Your task to perform on an android device: I need to search for a book that I downloaded to read the detailed version. Search for the document in the Files app.
Image 0: 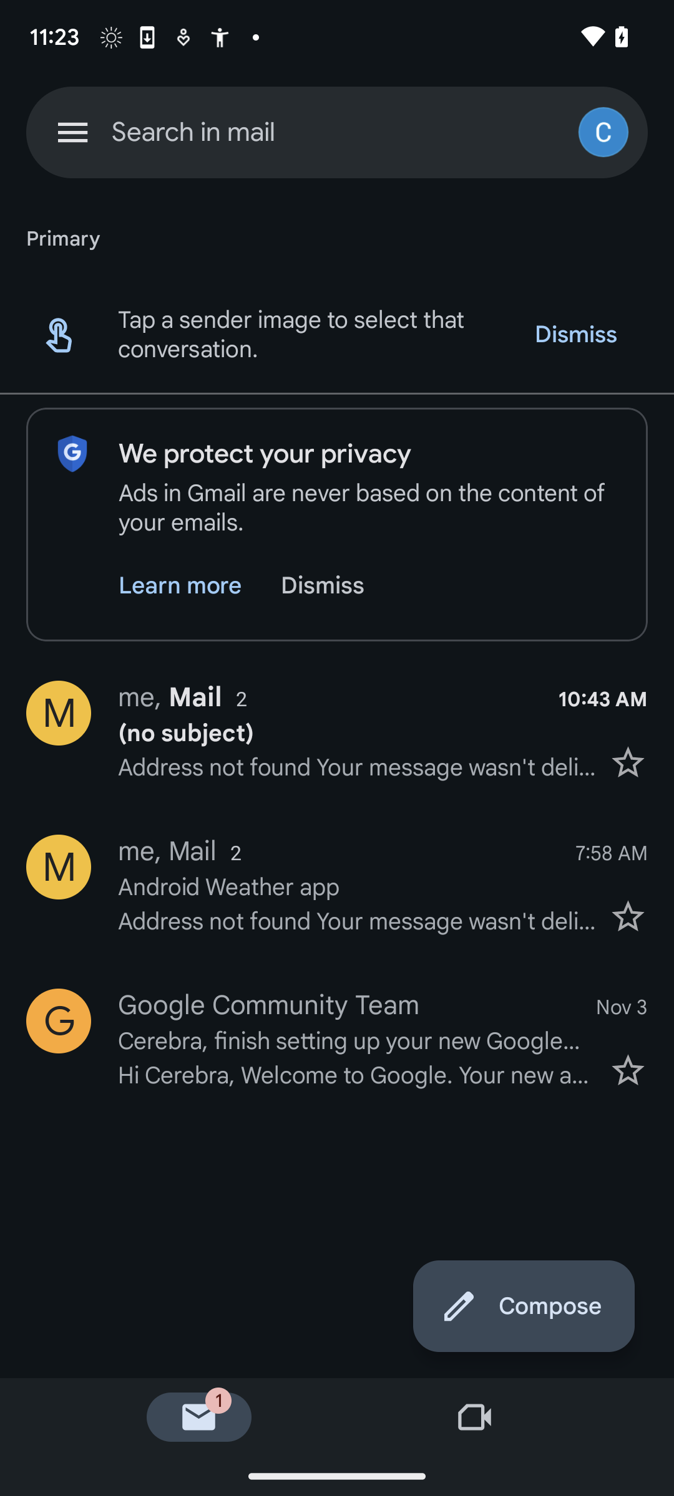
Open the Files app.
Step 0: open app "Files by Google"
Image 1: 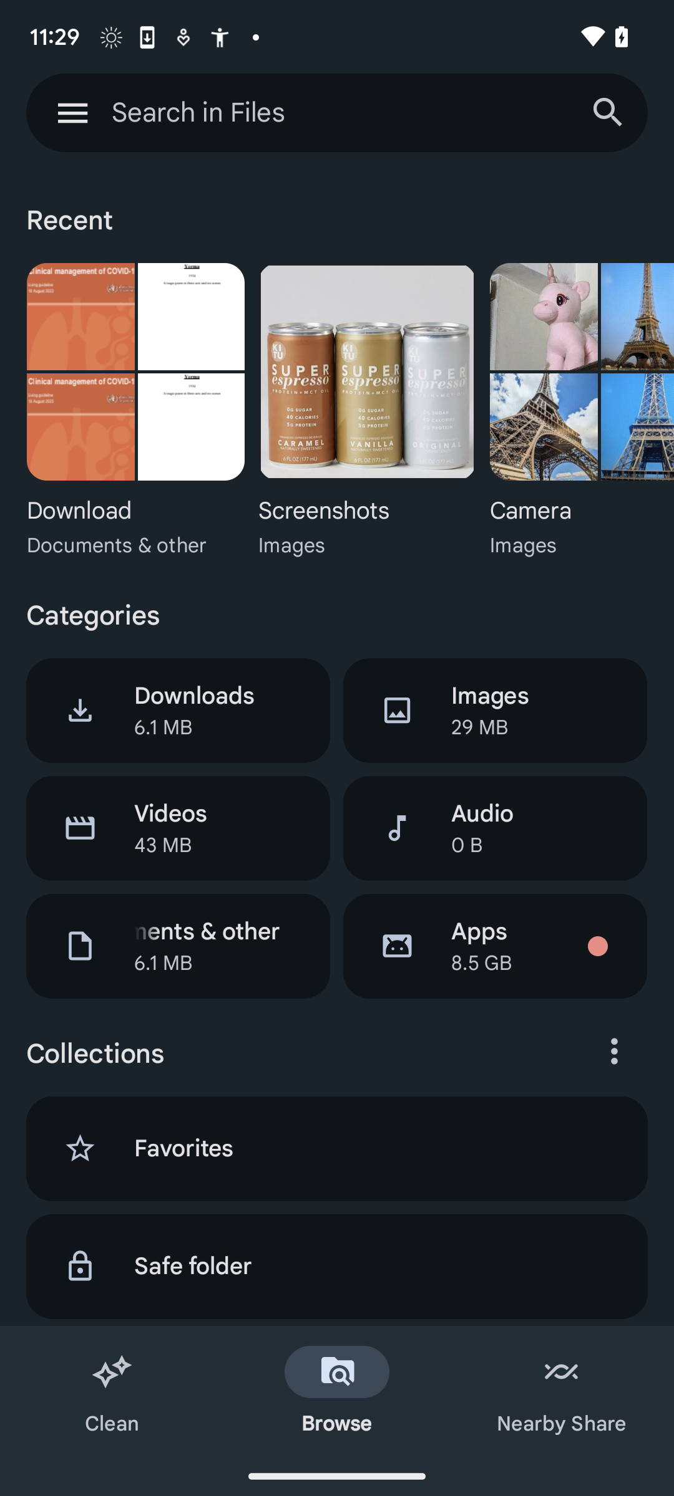
Click on the search bar.
Step 1: click (337, 113)
Image 2: 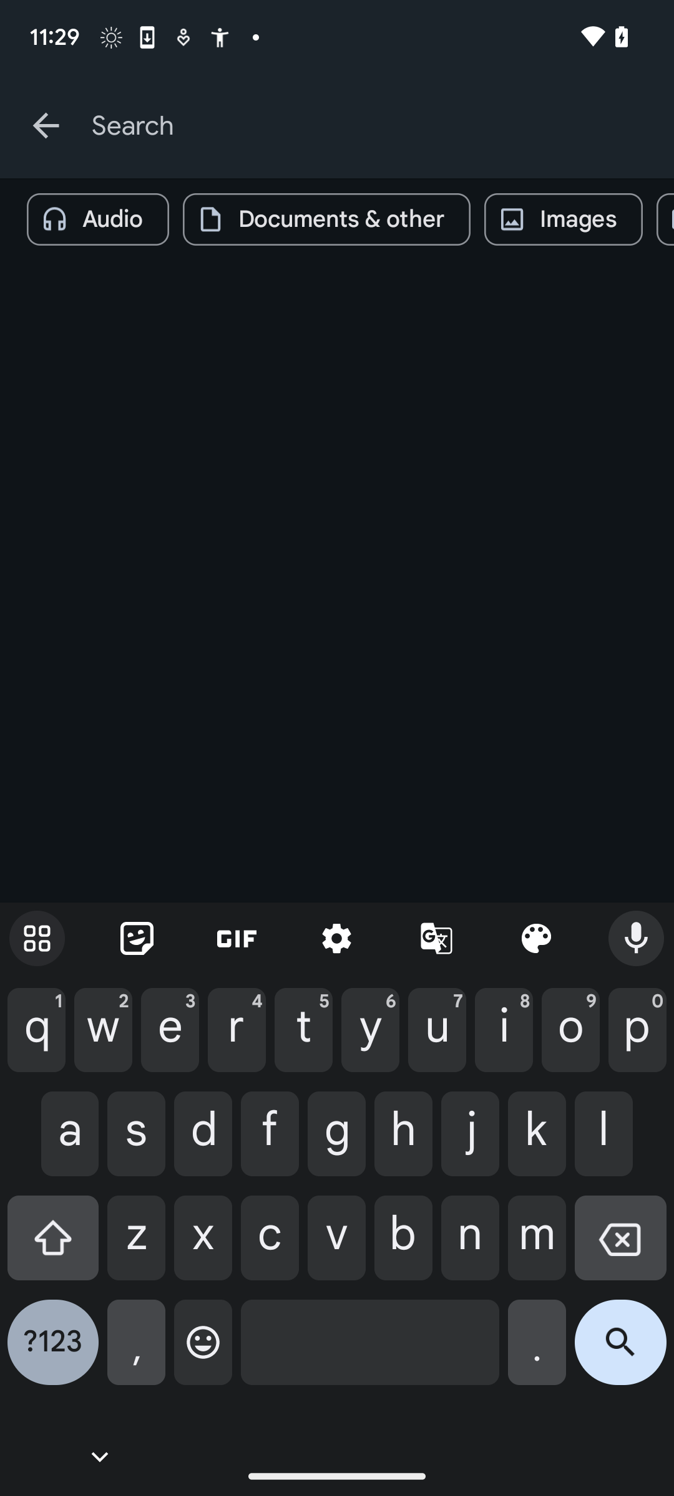
Enter the name of the book which is The red and the black.
Step 2: type "The red and the black"
Image 3: 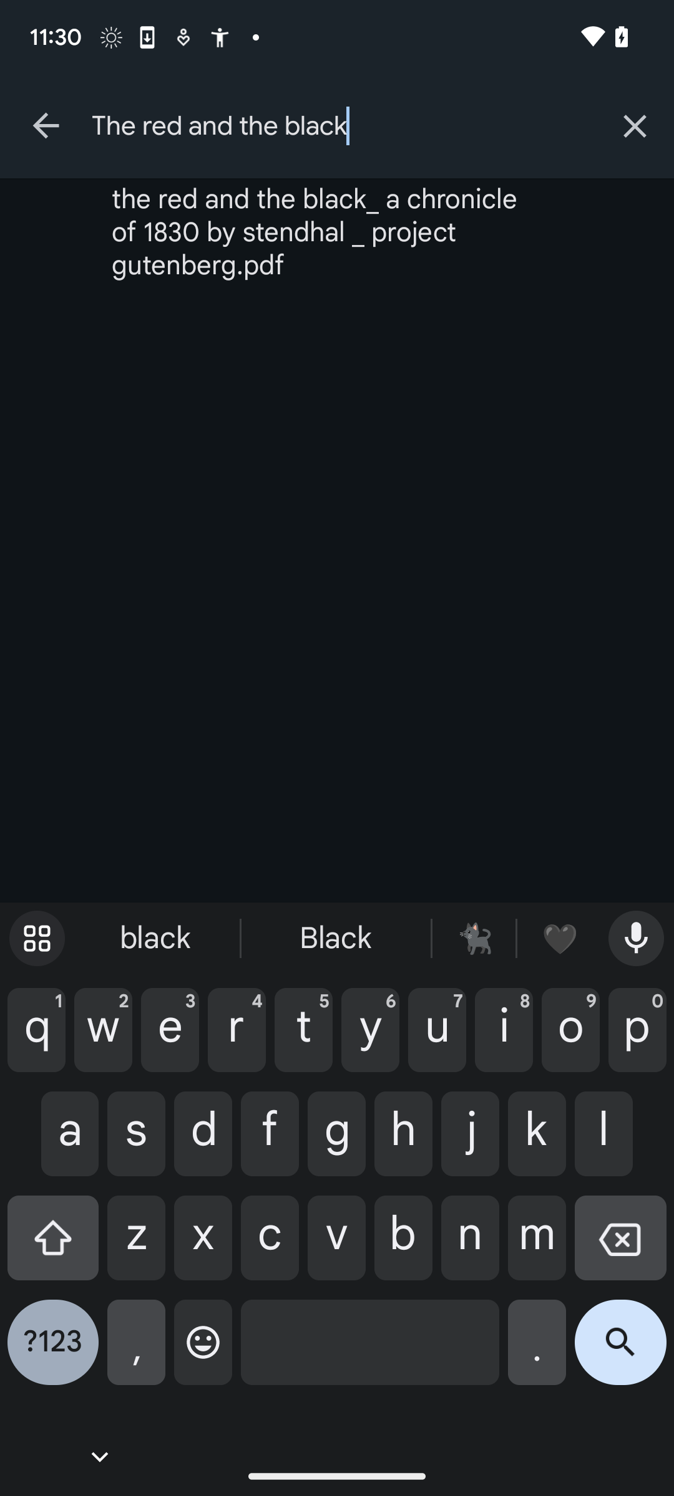
Click on the first option.
Step 3: click (353, 232)